Your task to perform on an android device: Go to vimeo app and search for atif aslam song
Image 0: 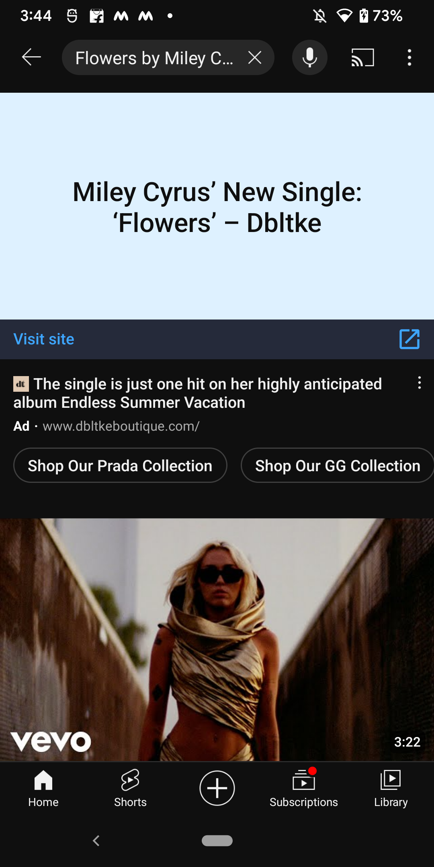
Open Vimeo app
Step 0: open app "Vimeo"
Image 1: 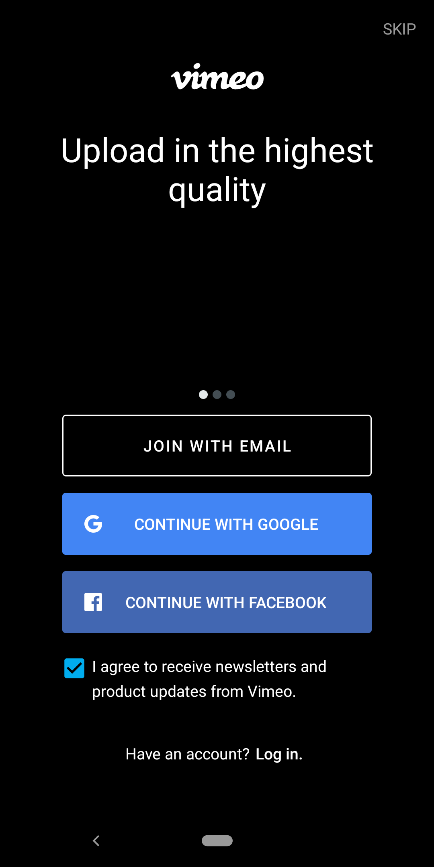
Click on skip in the top right corner
Step 1: click (399, 28)
Image 2: 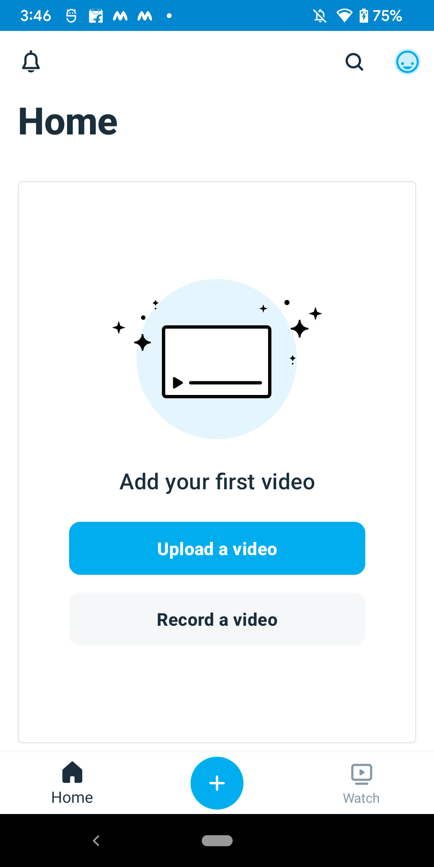
Click on the search icon at the top of the screen
Step 2: click (354, 61)
Image 3: 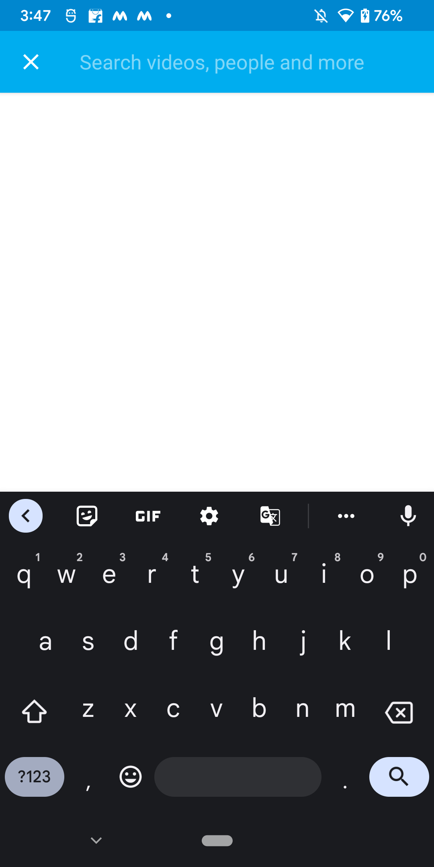
Search for atif aslam song
Step 3: type "atif aslam song"
Image 4: 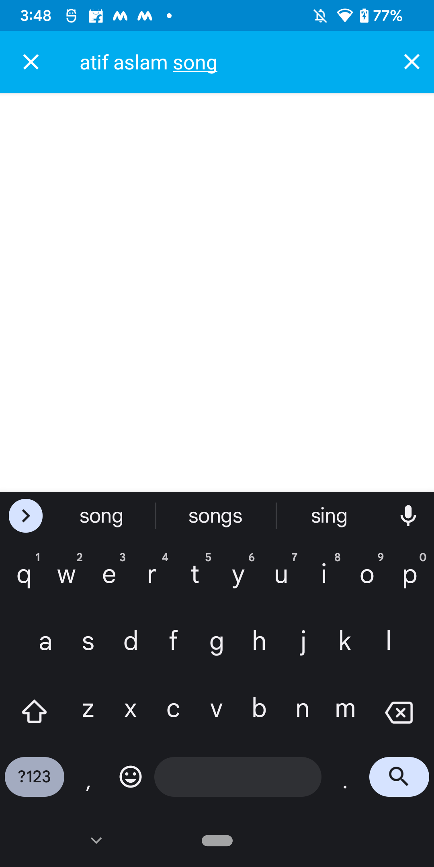
Click on the search icon on the keyboard
Step 4: click (399, 782)
Image 5: 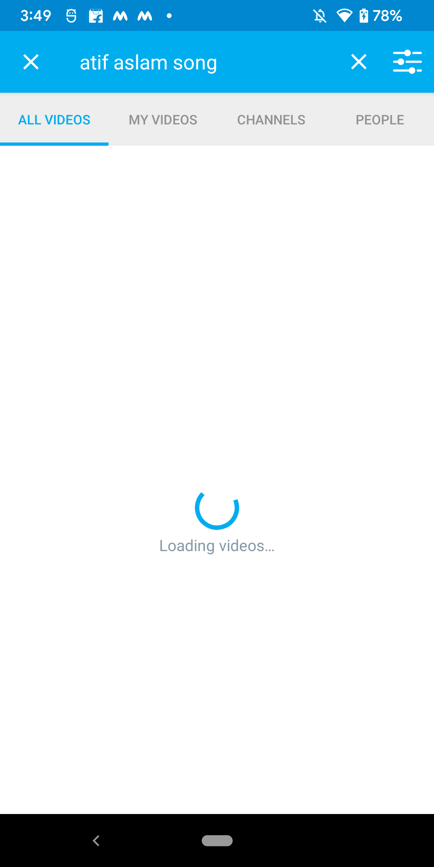
Click on the search icon on the keyboard
Step 5: wait